Your task to perform on an android device: Open Traillink app and search for trails near 98105, Sort by distance and Set the Trail Length up to 15 miles
Image 0: 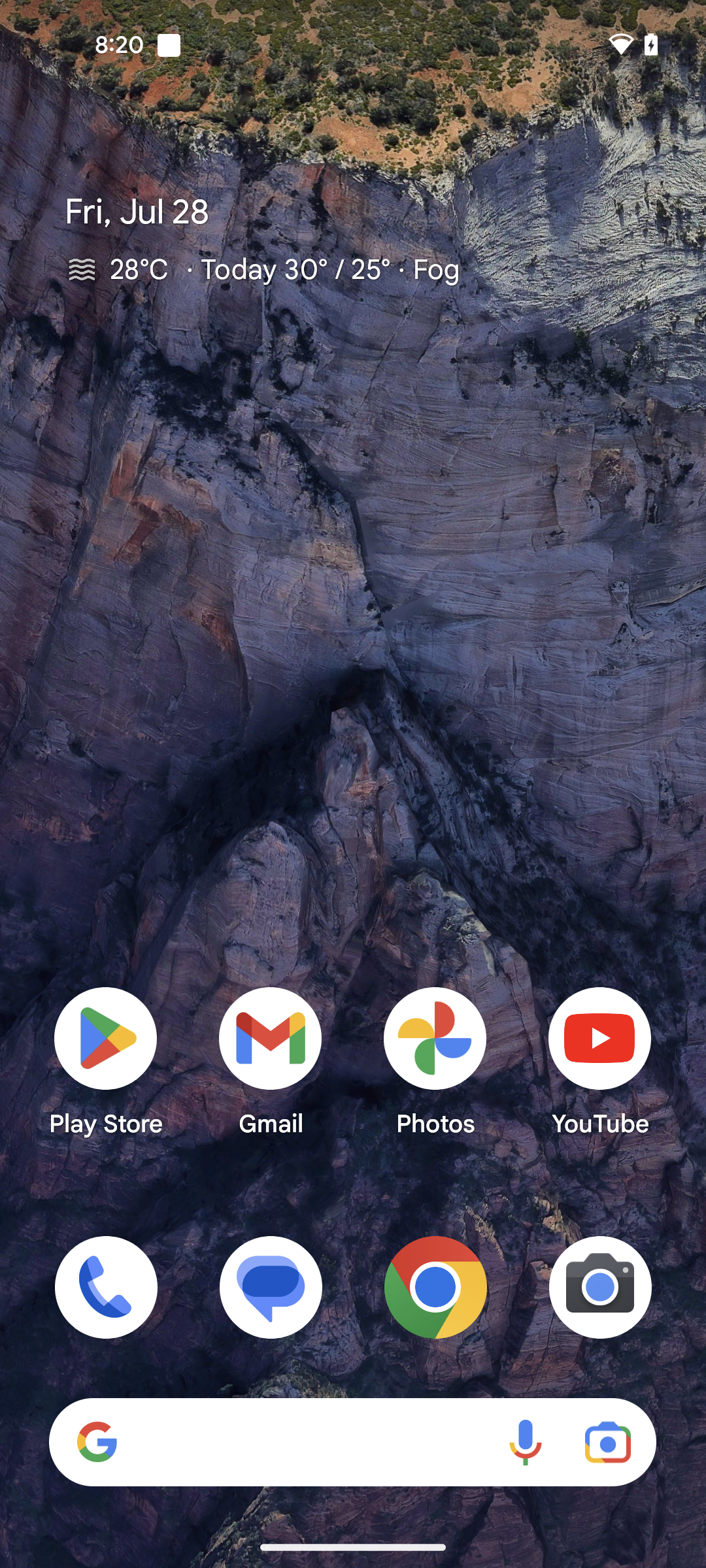
Open TrailLink app
Step 0: open app "TrailLink"
Image 1: 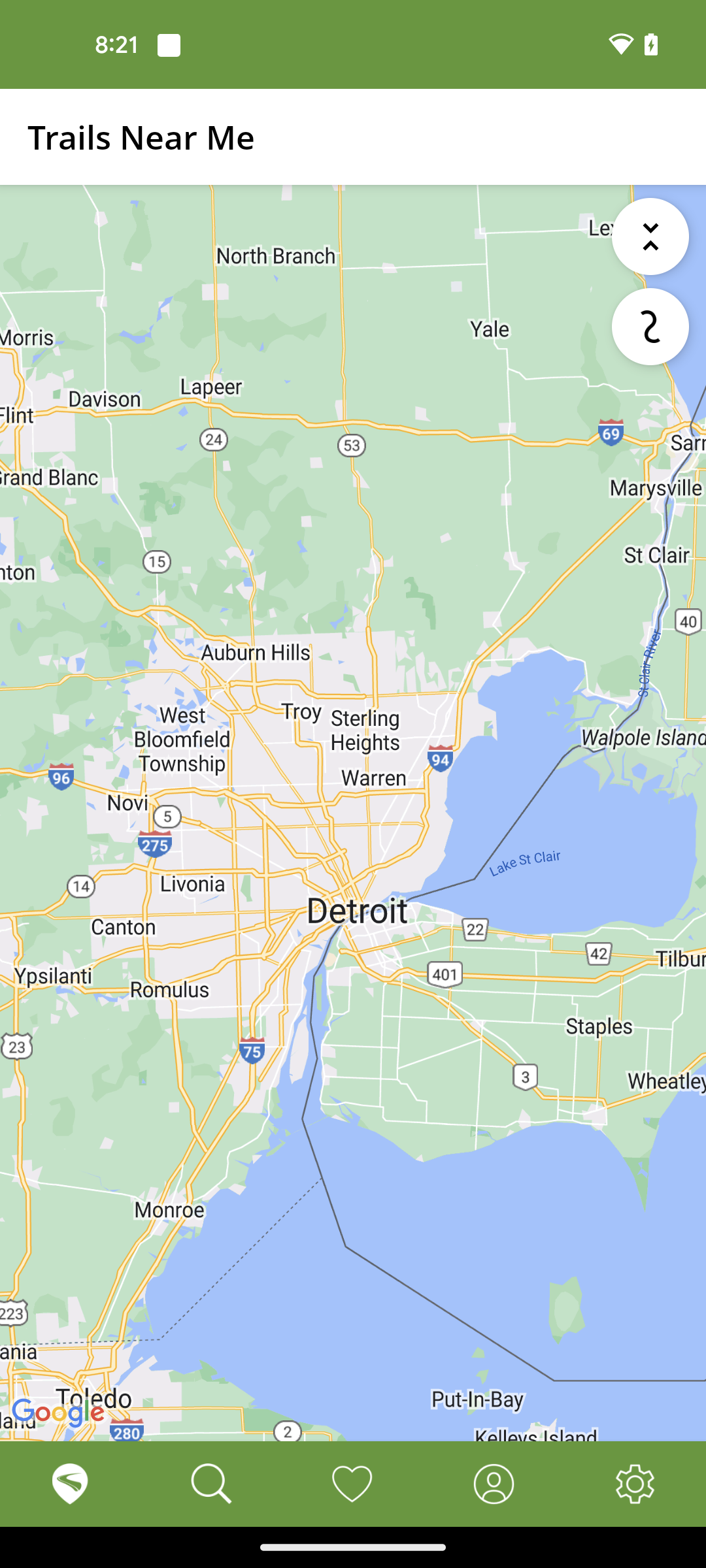
Go to the Search tab at the bottom of the screen
Step 1: click (203, 1480)
Image 2: 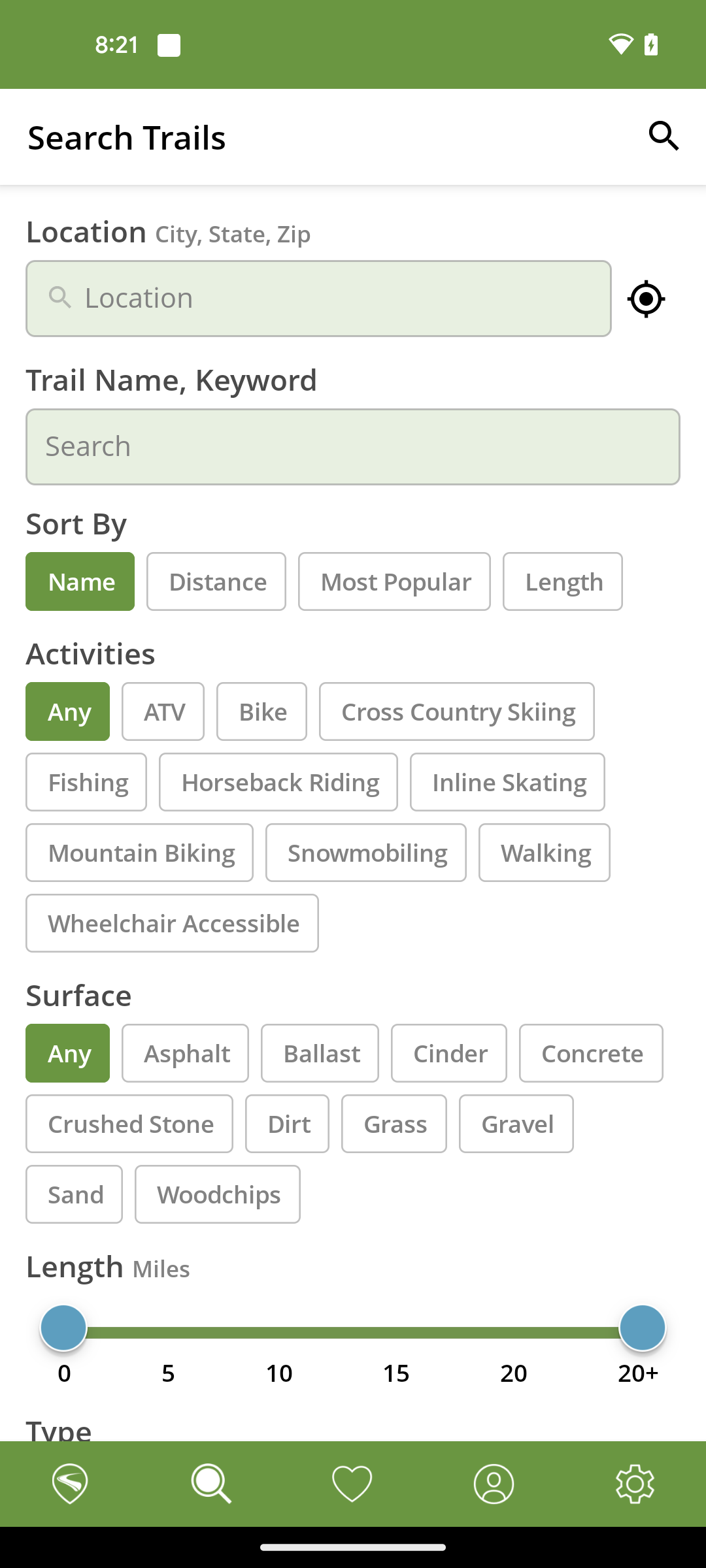
Click on the Location Search bar
Step 2: click (318, 299)
Image 3: 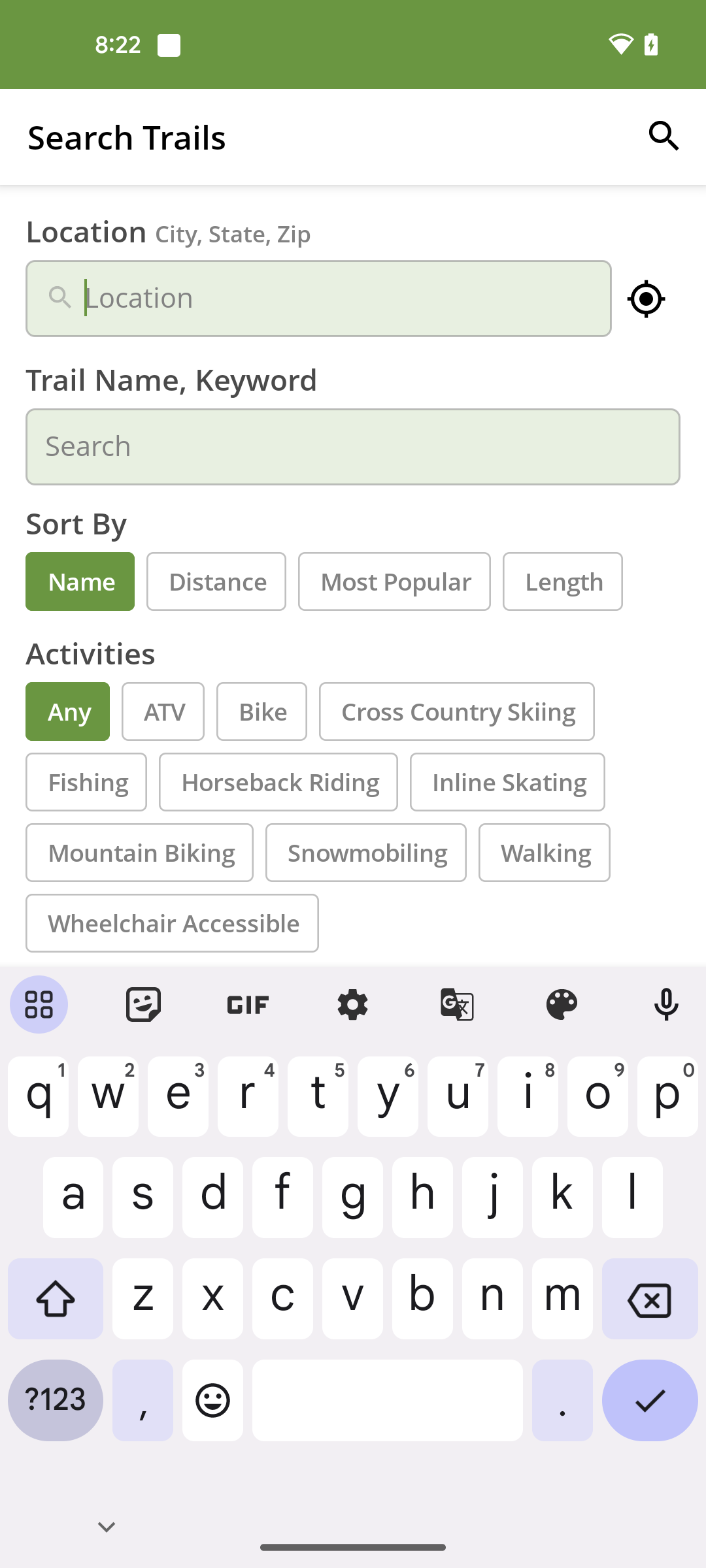
Search for Zip code 98105
Step 3: type "98105"
Image 4: 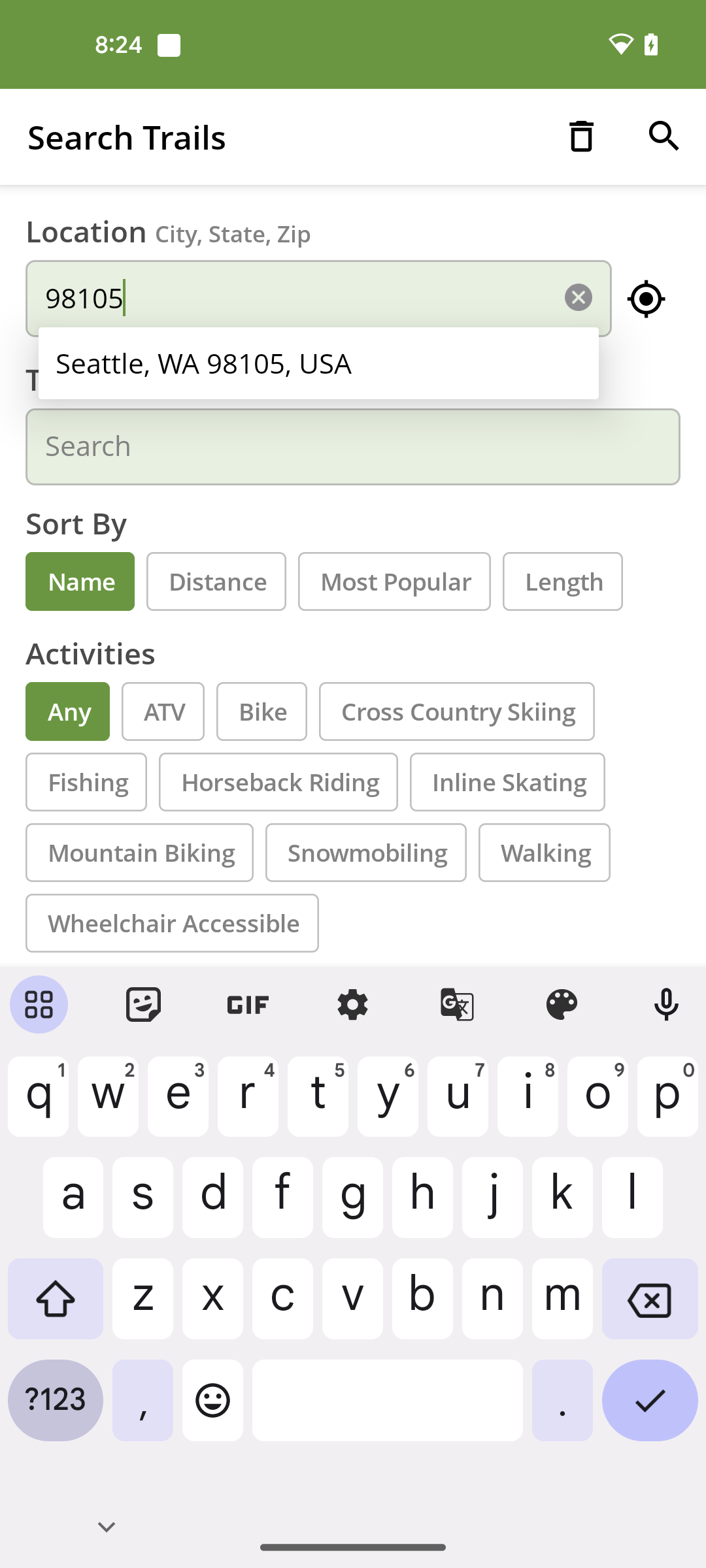
Click the first Suggested location
Step 4: click (352, 379)
Image 5: 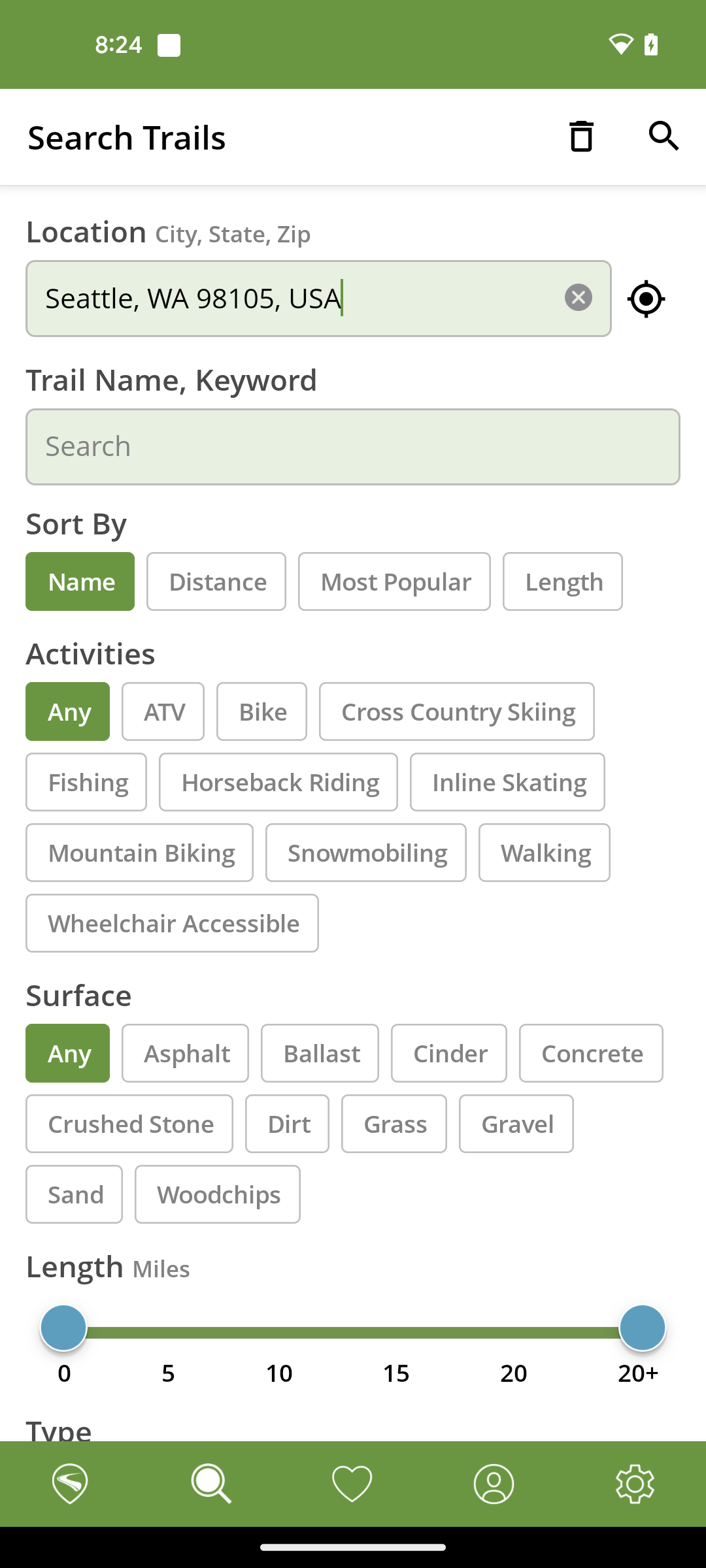
Select the Distance option Under sort by
Step 5: click (216, 581)